Your task to perform on an android device: Add the sofa set - Cream style living room sofa set to my favorites on the Alibaba.com app.
Image 0: 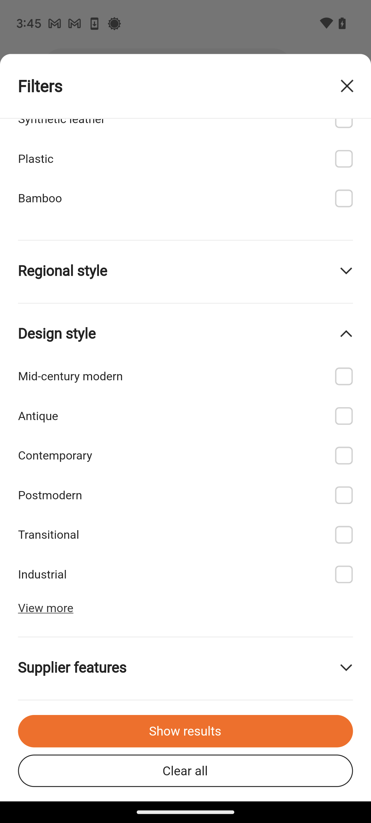
Go back.
Step 0: press back button
Image 1: 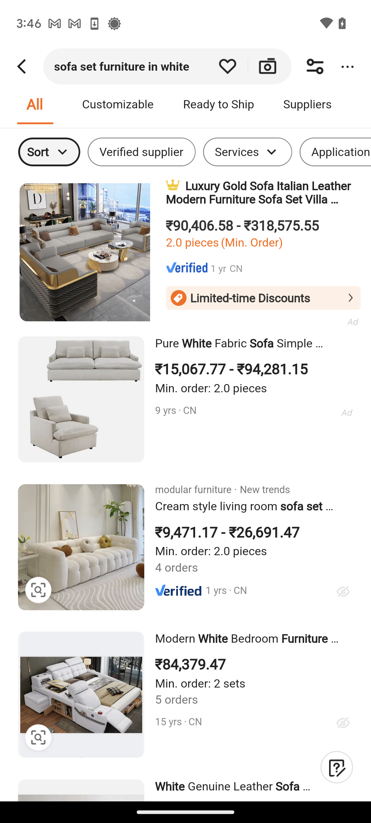
Click on the third search result.
Step 1: click (186, 548)
Image 2: 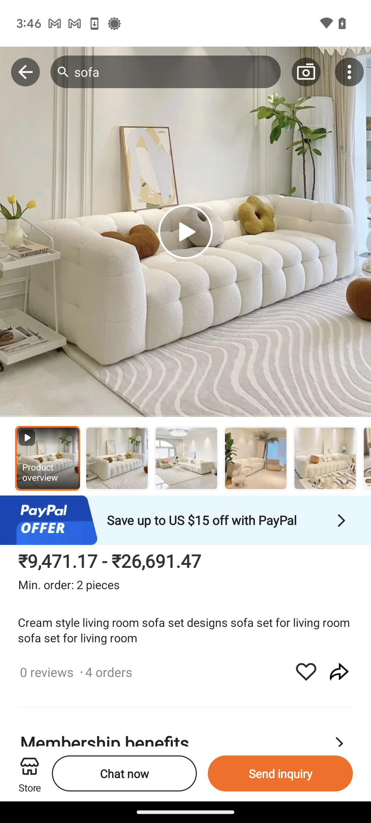
Click on the heart icon below the product details.
Step 2: click (306, 672)
Image 3: 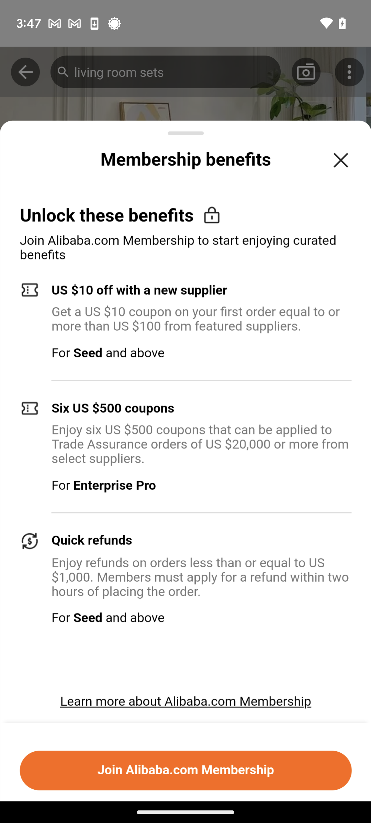
Click on the heart icon below the product details.
Step 3: wait
Image 4: 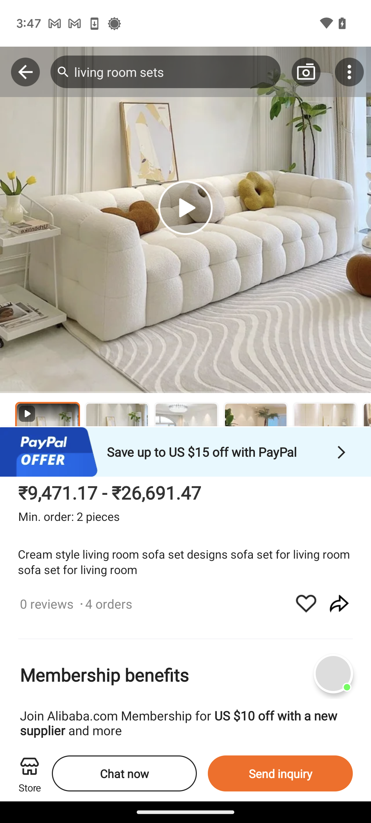
Click on the heart icon below the product details.
Step 4: wait
Image 5: 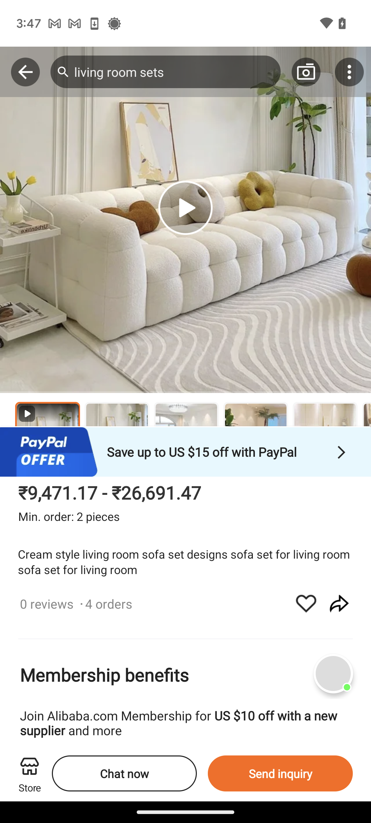
Click on the heart icon below the product details.
Step 5: click (306, 604)